Your task to perform on an android device: My all worked done from Gmail app. Sign out the Gmail account
Image 0: 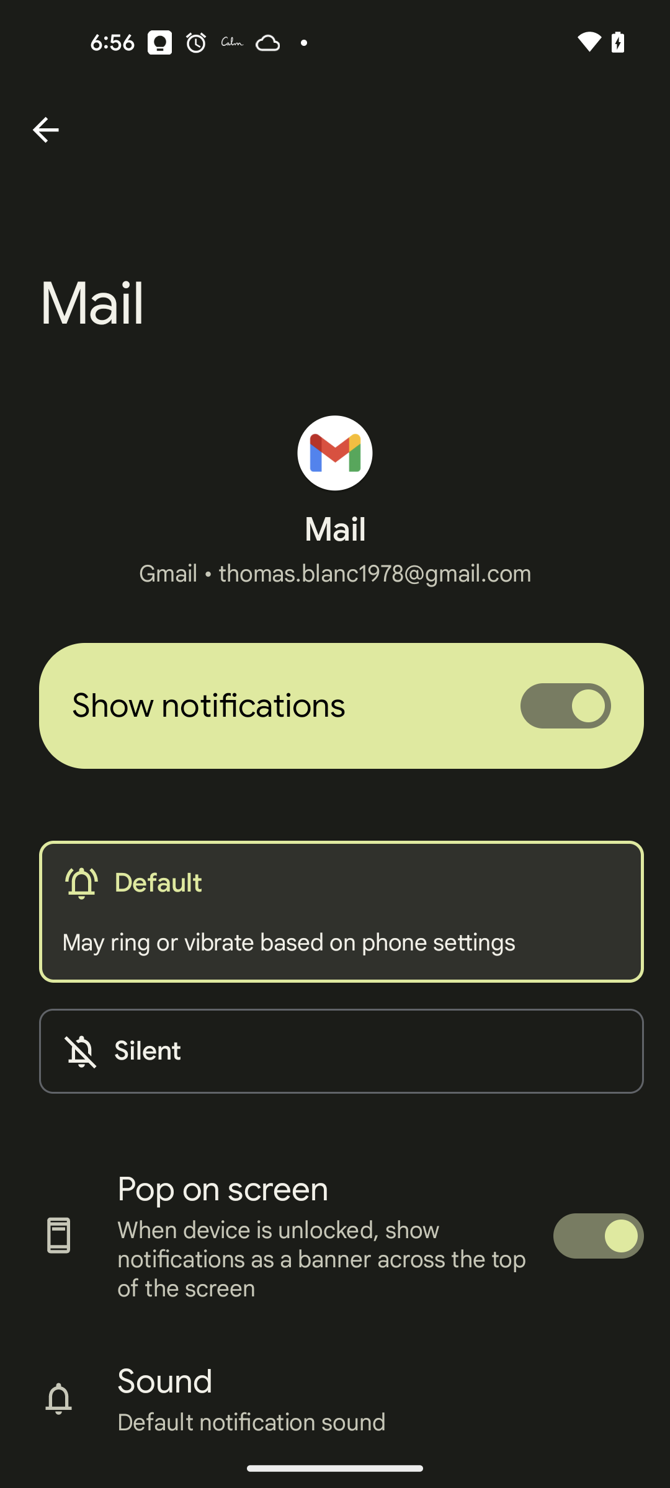
Go back to the previous screen
Step 0: press back button
Image 1: 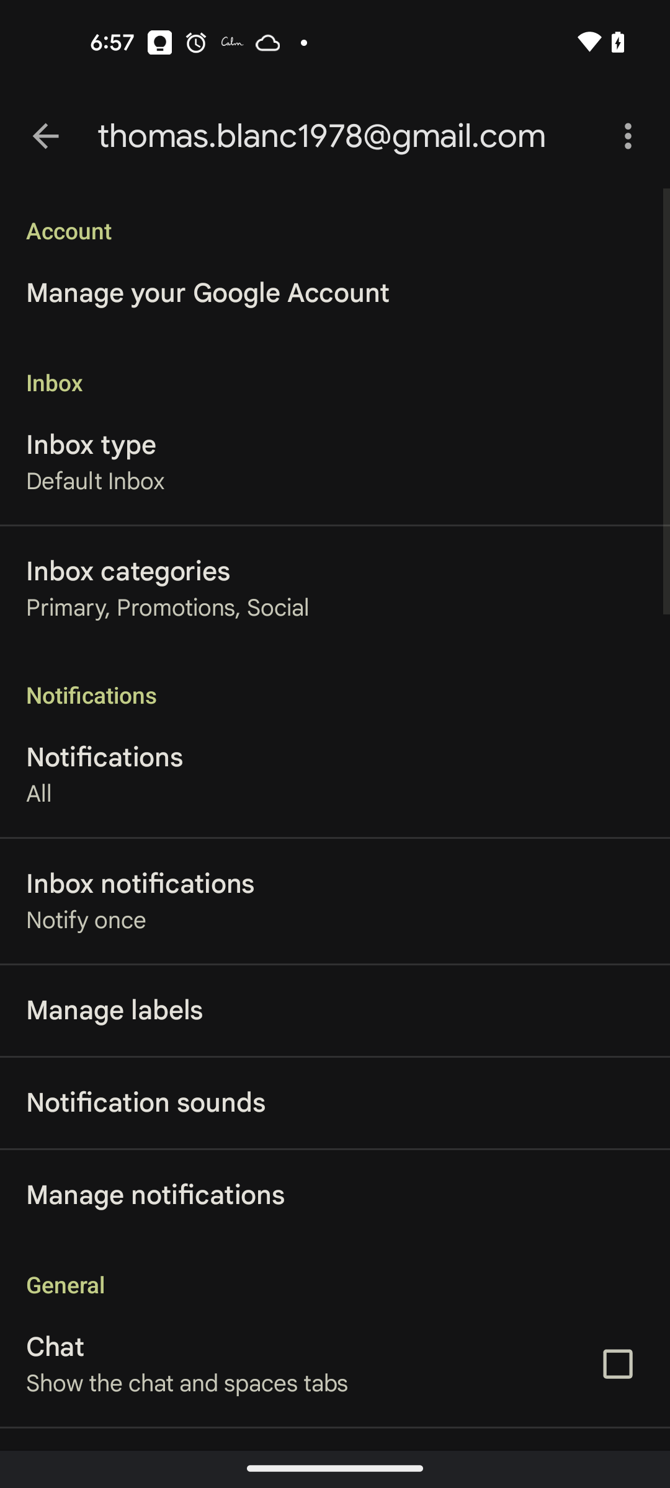
Click on the Manage your Google Account in the Account section
Step 1: click (207, 293)
Image 2: 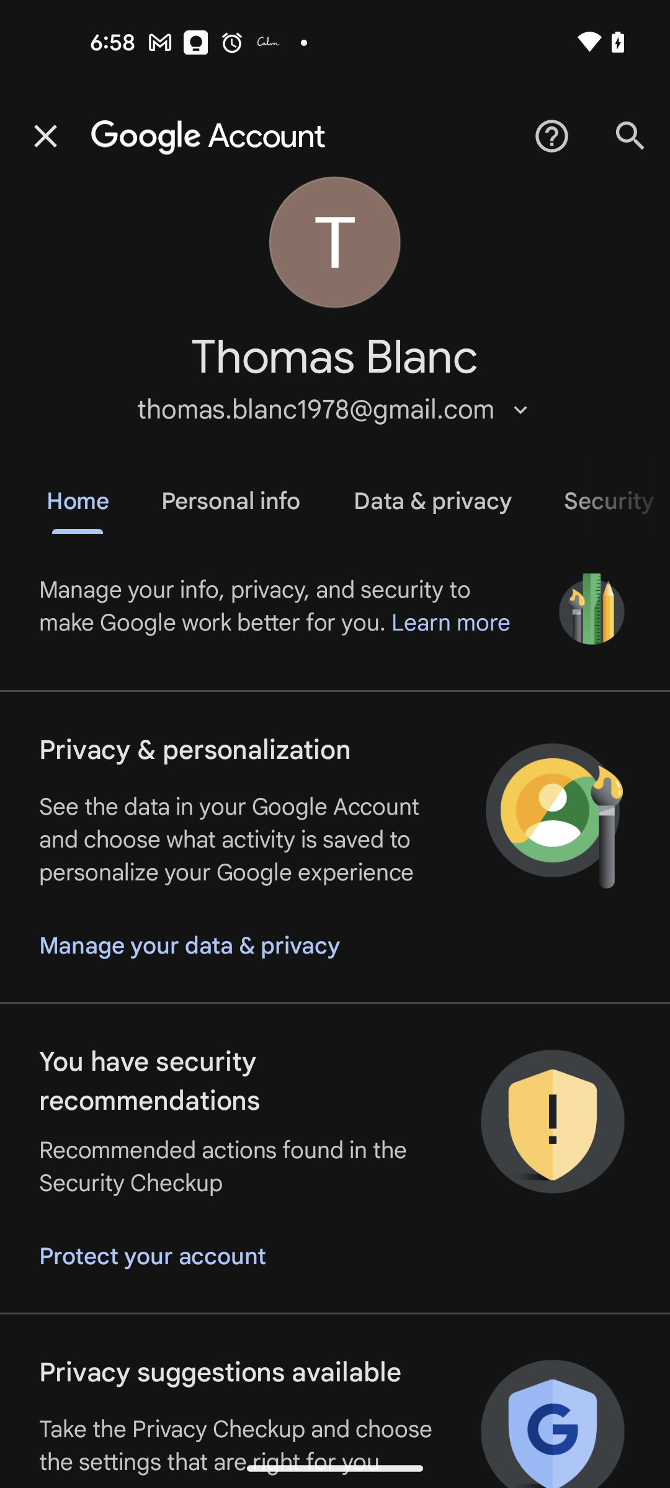
Click on the drop down arrow next to the thomas.blanc1978@gmail.com
Step 2: click (520, 410)
Image 4: 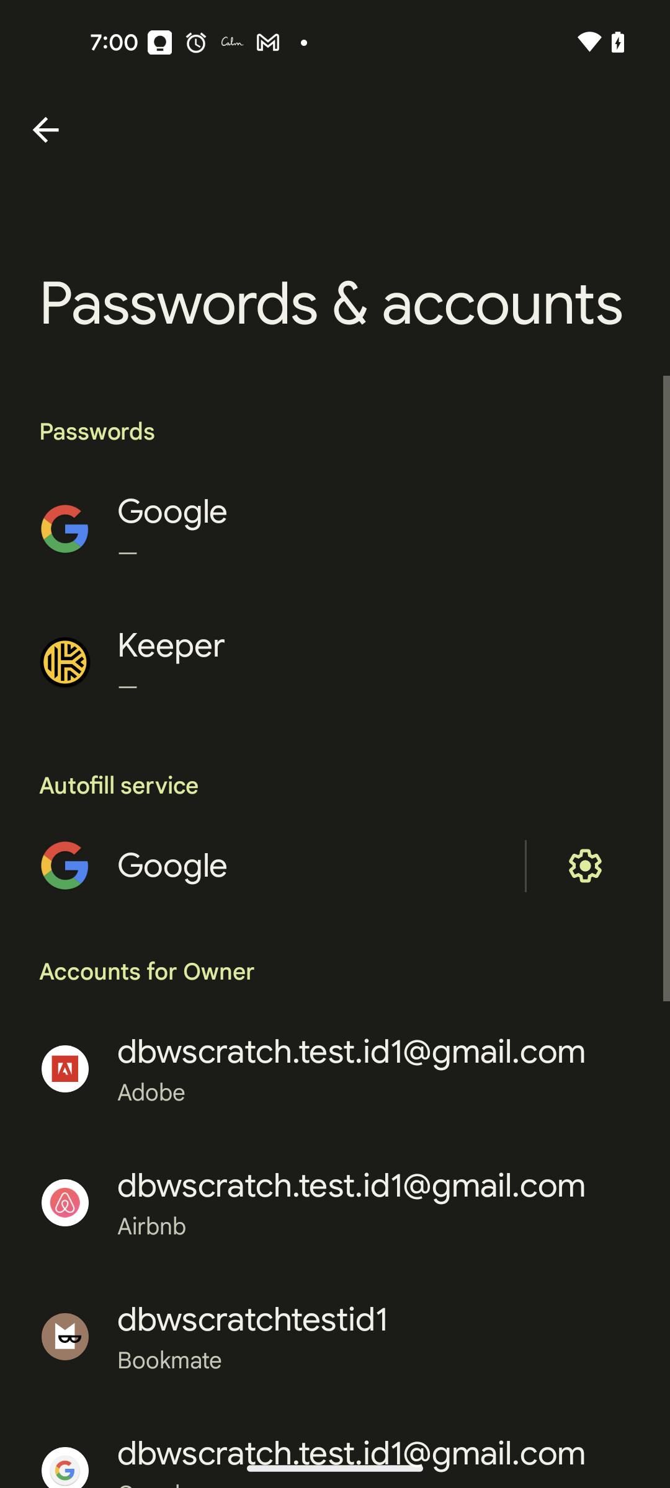
Scroll down to view more account
Step 4: scroll down
Image 5: 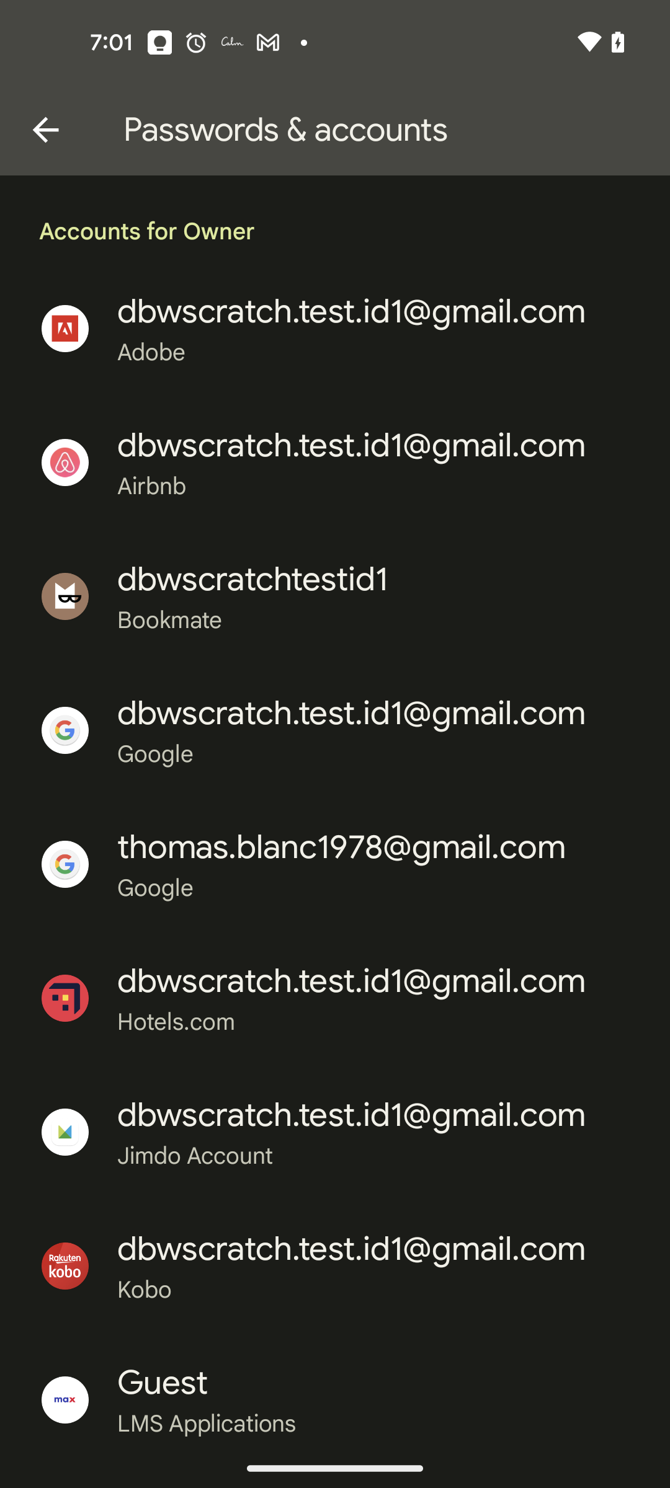
Click on my gmail account thomas.blanc1978@gmail.com
Step 5: click (341, 847)
Image 6: 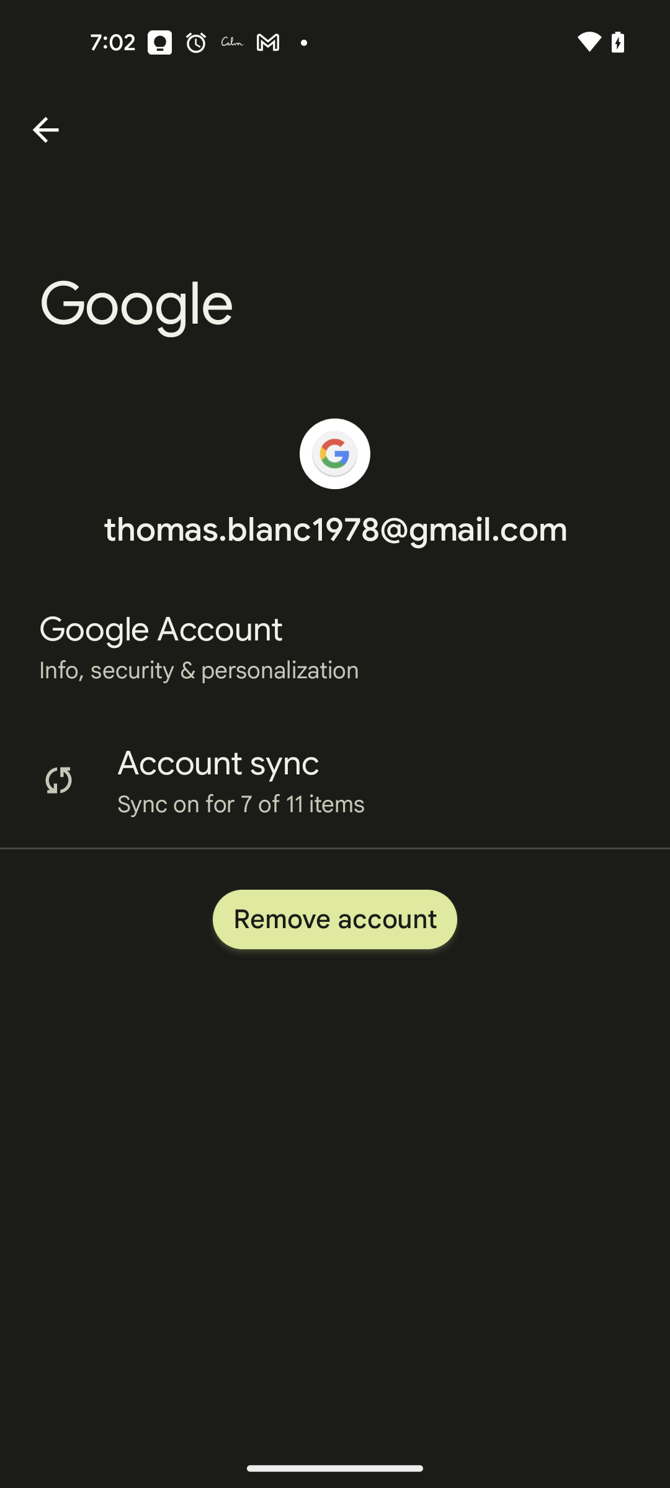
Click on the Remove account button
Step 6: click (335, 919)